Your task to perform on an android device: Set the 1 hour before notification to the event Birthday.
Image 0: 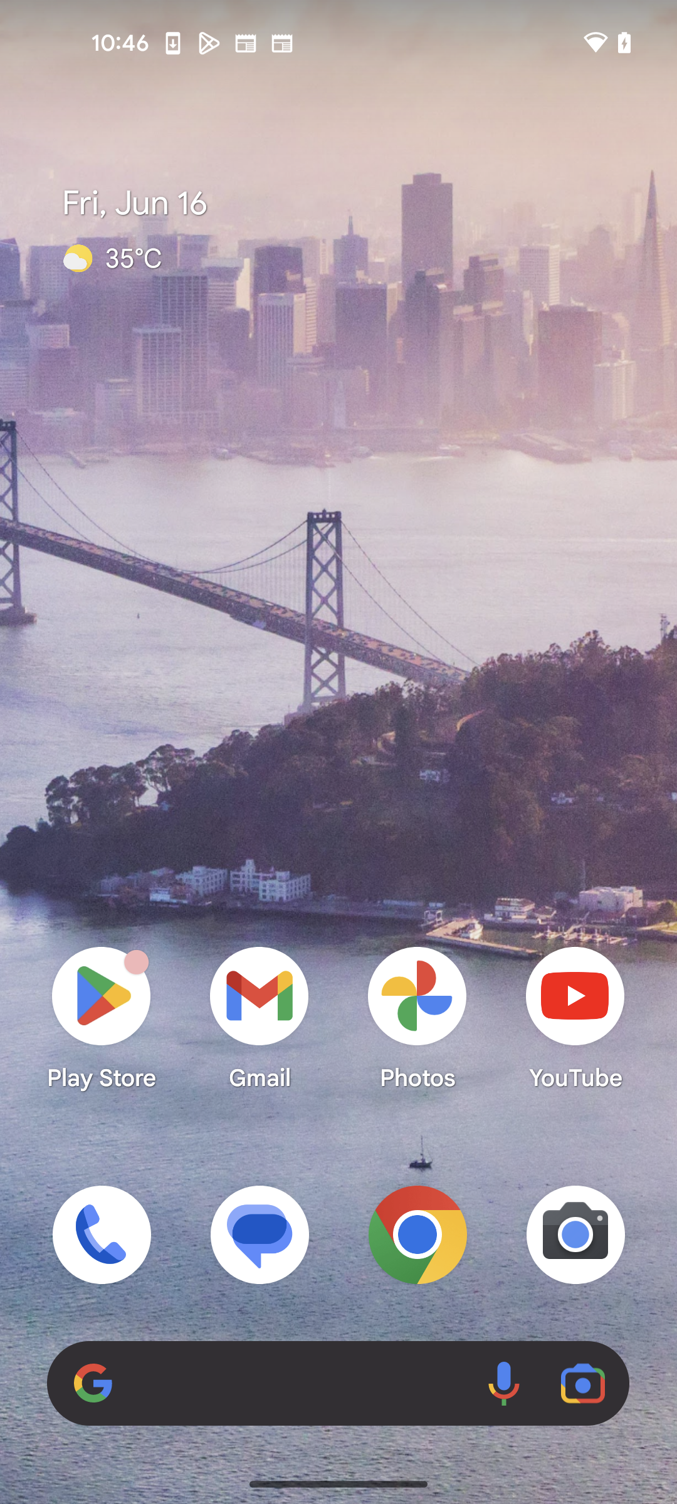
Open Calendar
Step 0: open app "Calendar"
Image 1: 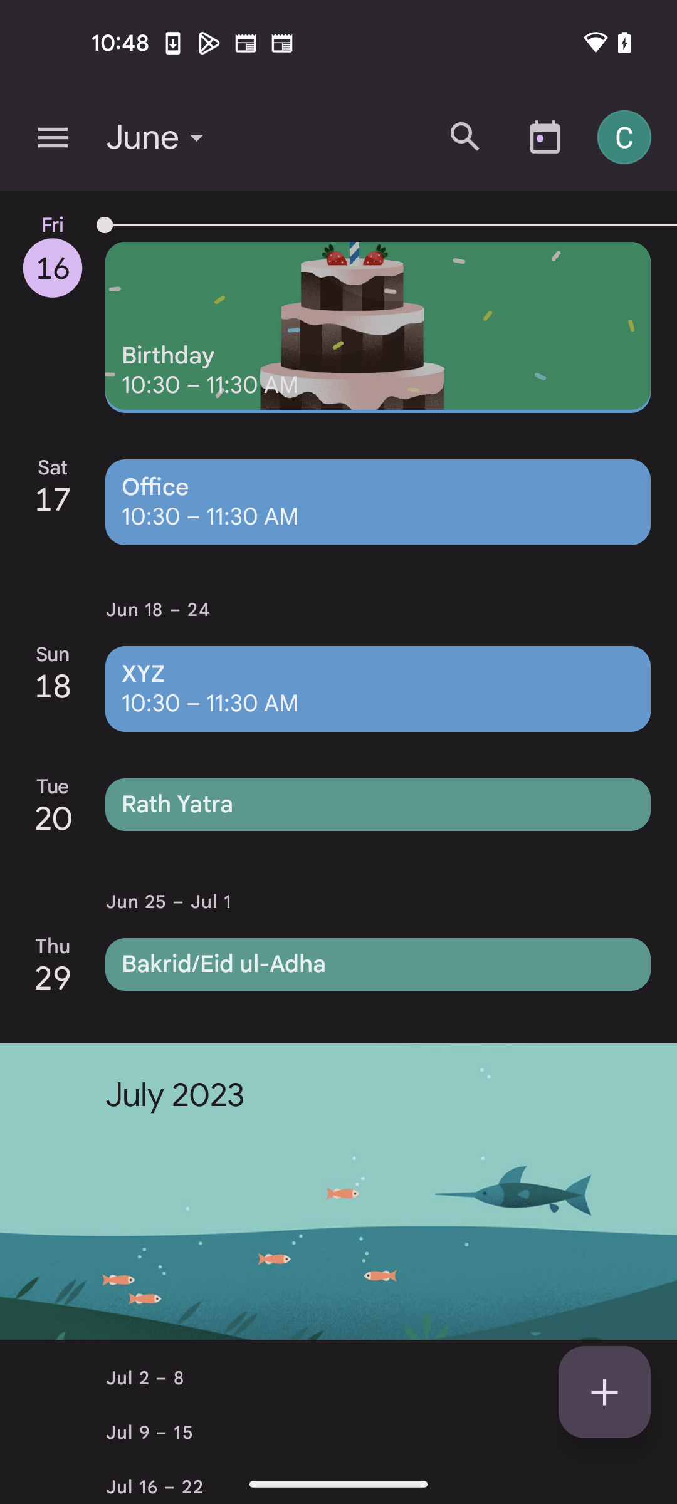
Go to a birthday event
Step 1: click (378, 327)
Image 2: 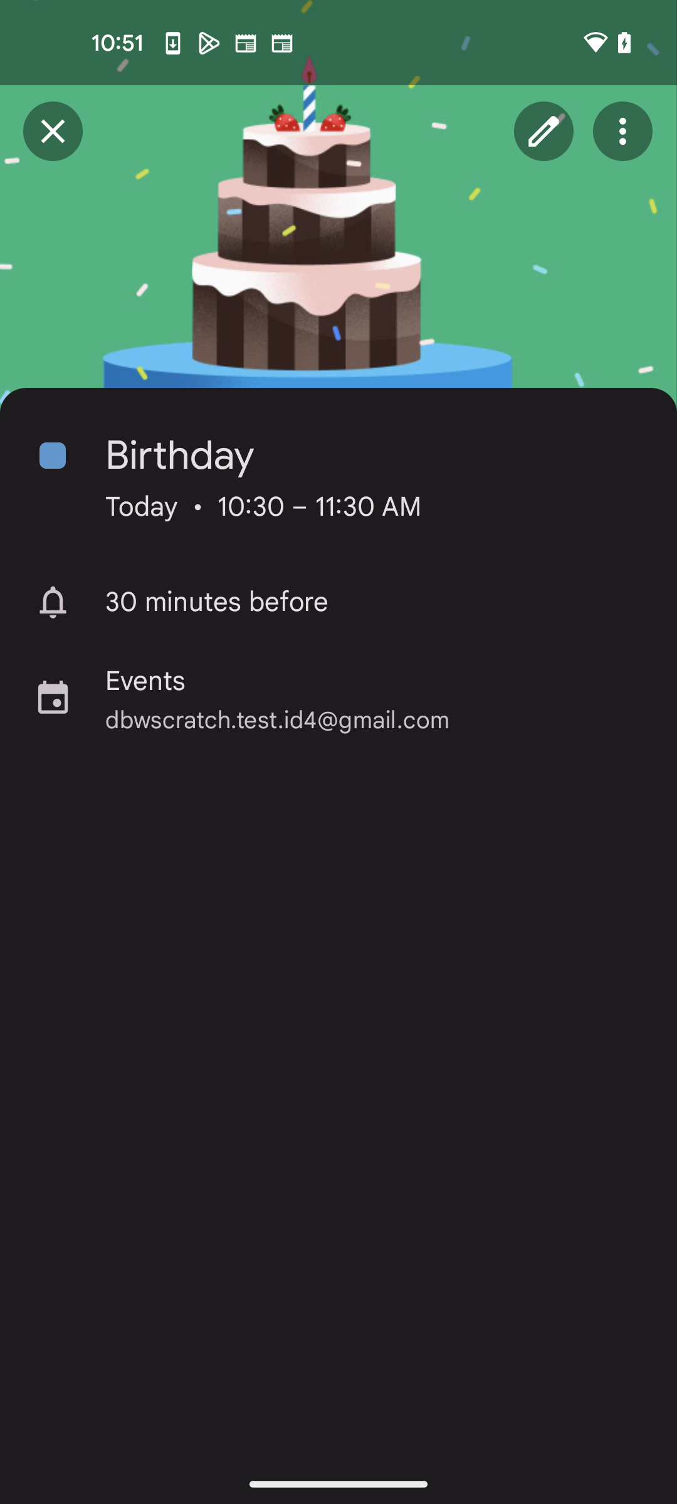
Click on Edit icon
Step 2: click (543, 131)
Image 3: 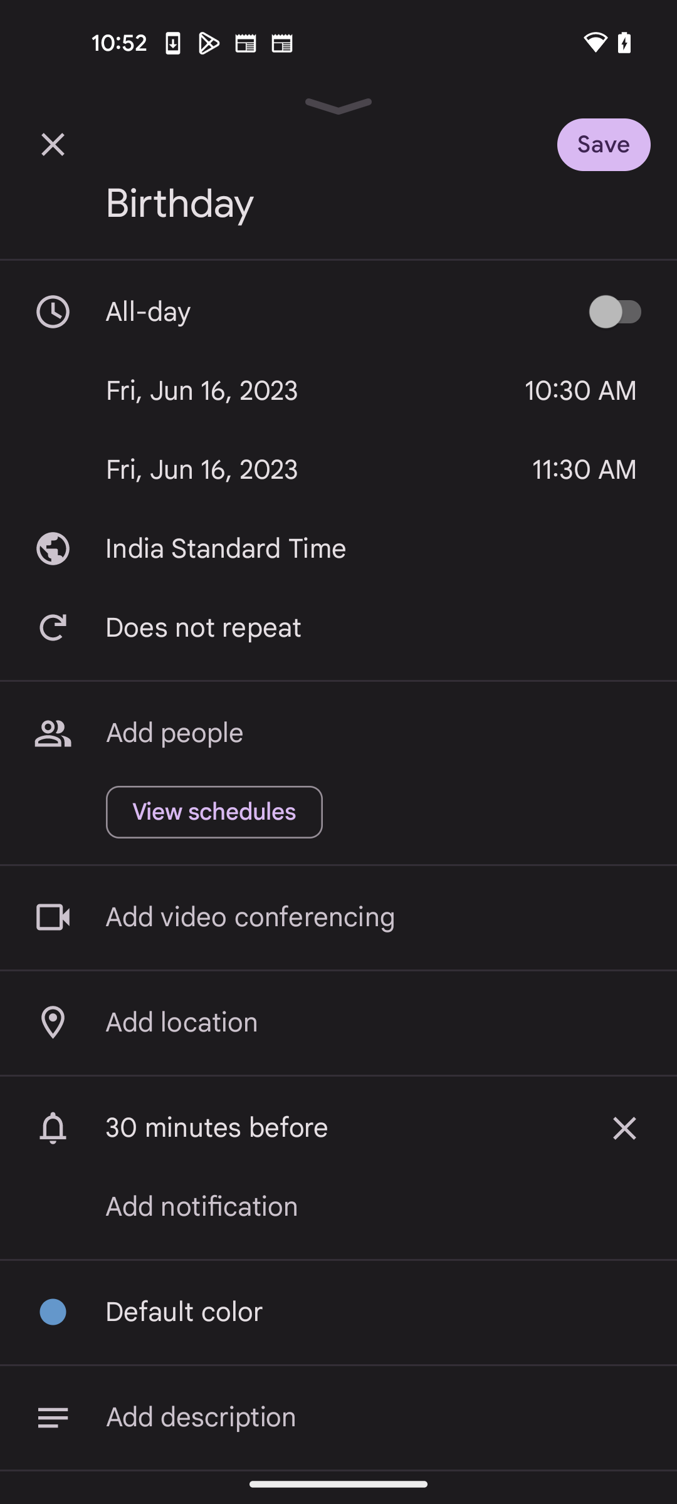
Remove the 30 minutes before notification
Step 3: click (627, 1128)
Image 4: 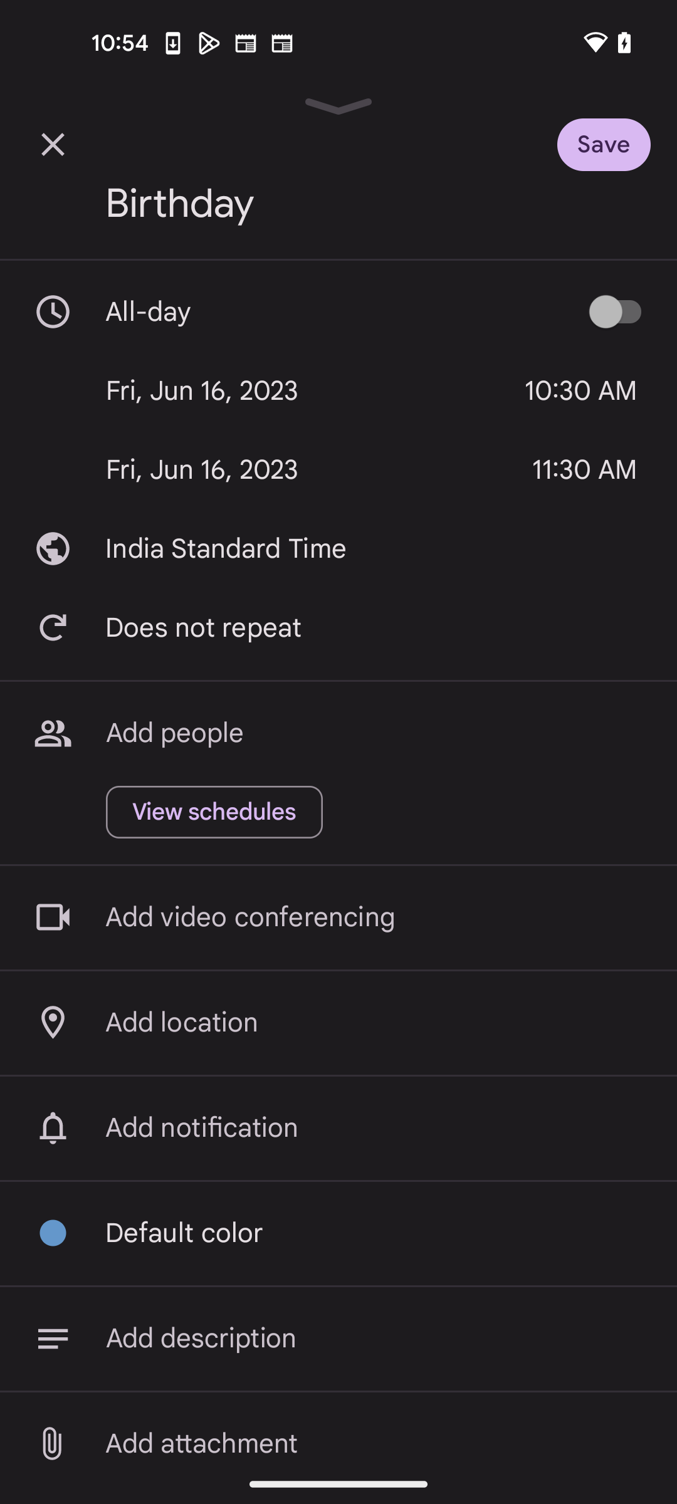
Click on Add notification option
Step 4: click (338, 1128)
Image 5: 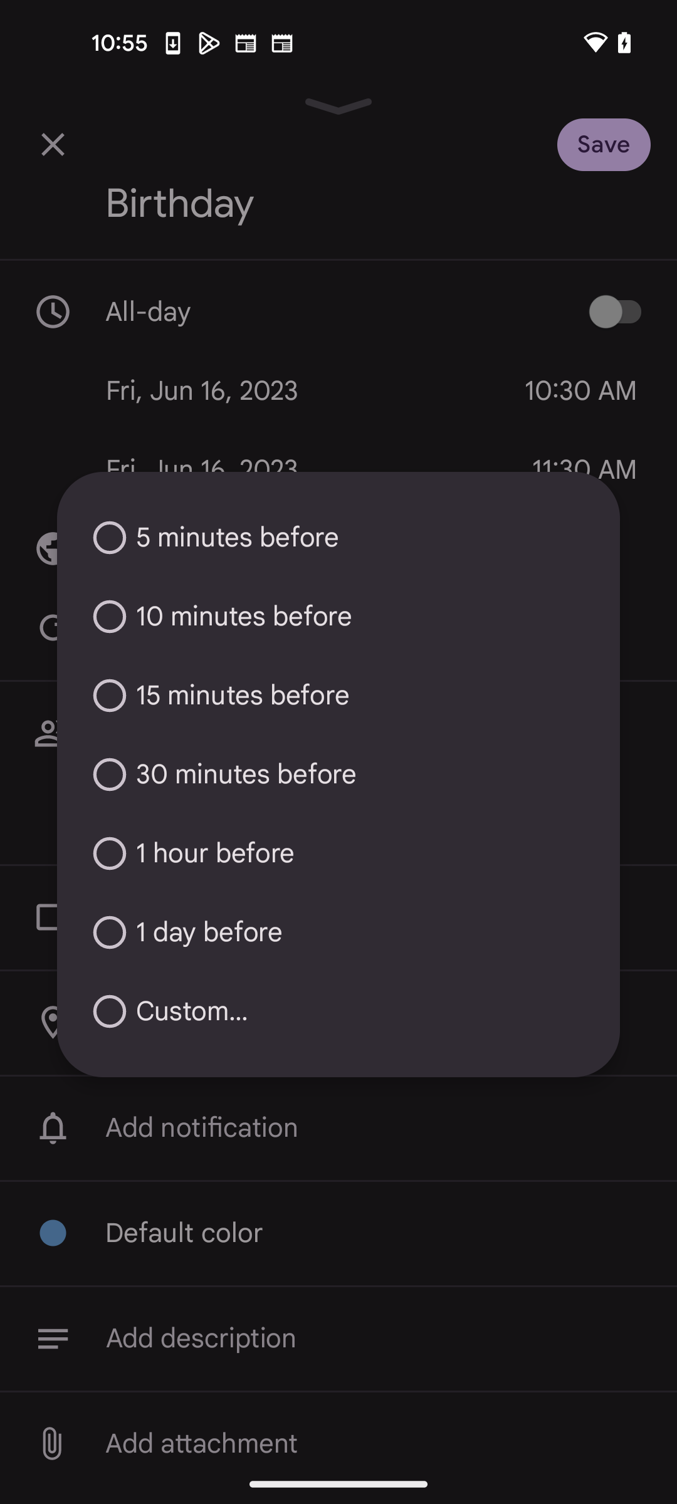
Select 1 hour before notification option
Step 5: click (189, 853)
Image 6: 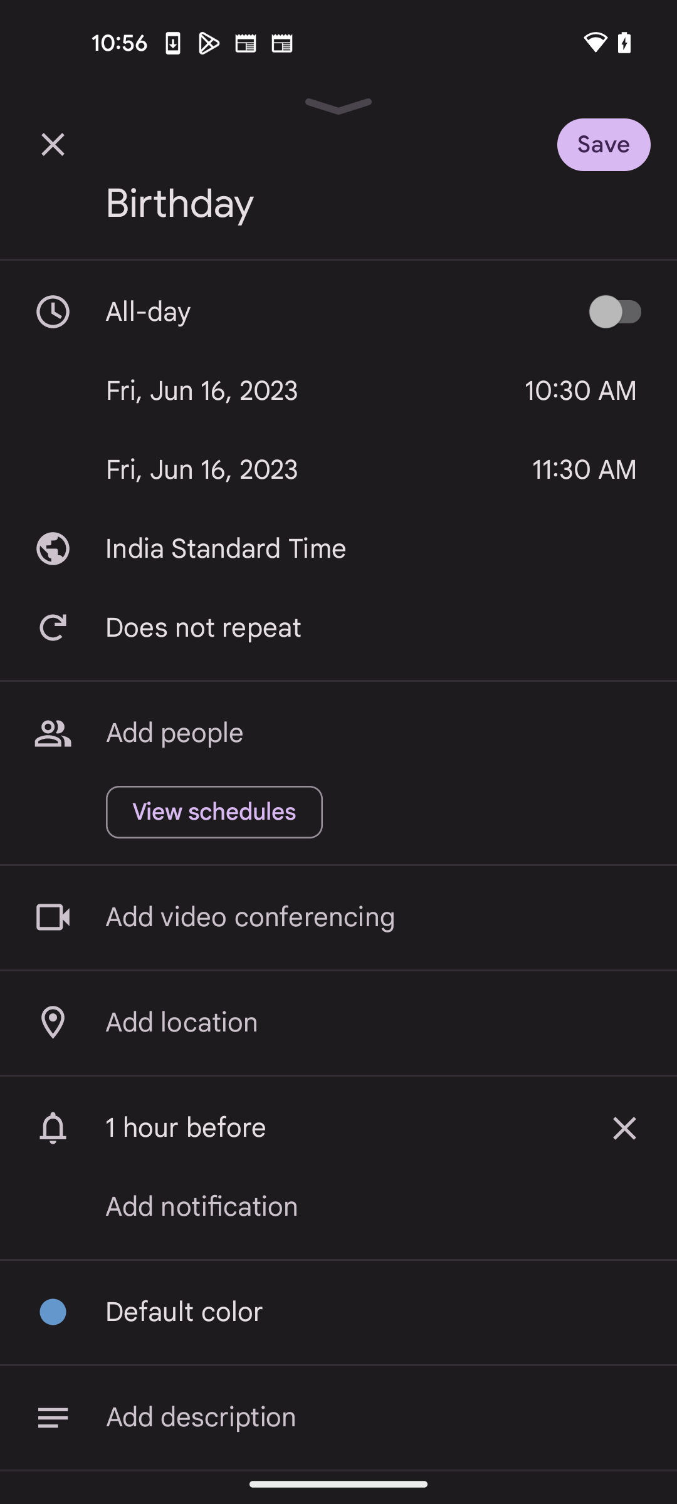
Click on Save button at the top right corner 
Step 6: click (631, 137)